Your task to perform on an android device: My wife told me that before booking any flight, view all the details of this flight. I think Eurowings Airlines is a better option, so view the details of Eurowings Airlines in the Expedia app.
Image 0: 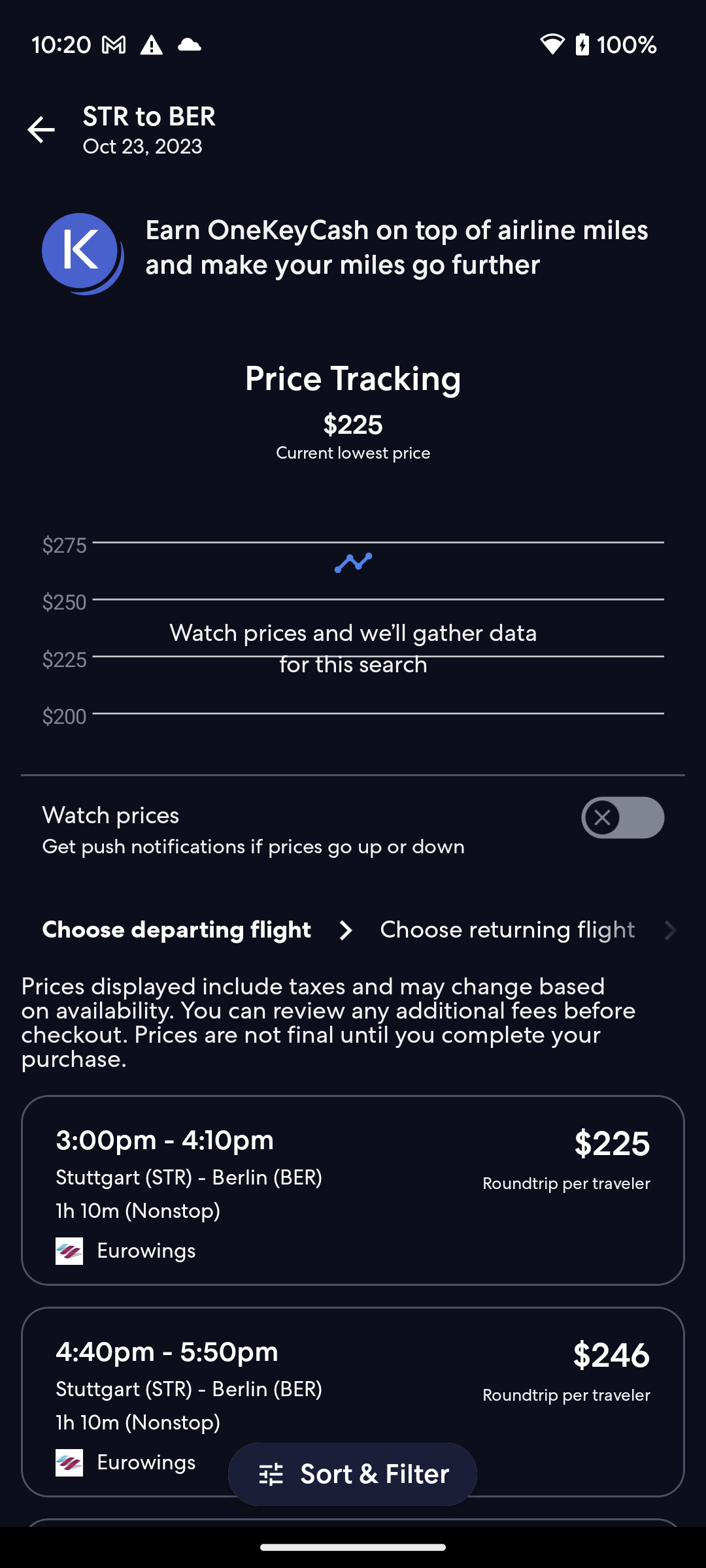
Click on the Eurowings Airlines to view the details of this flight.
Step 0: click (352, 1190)
Image 1: 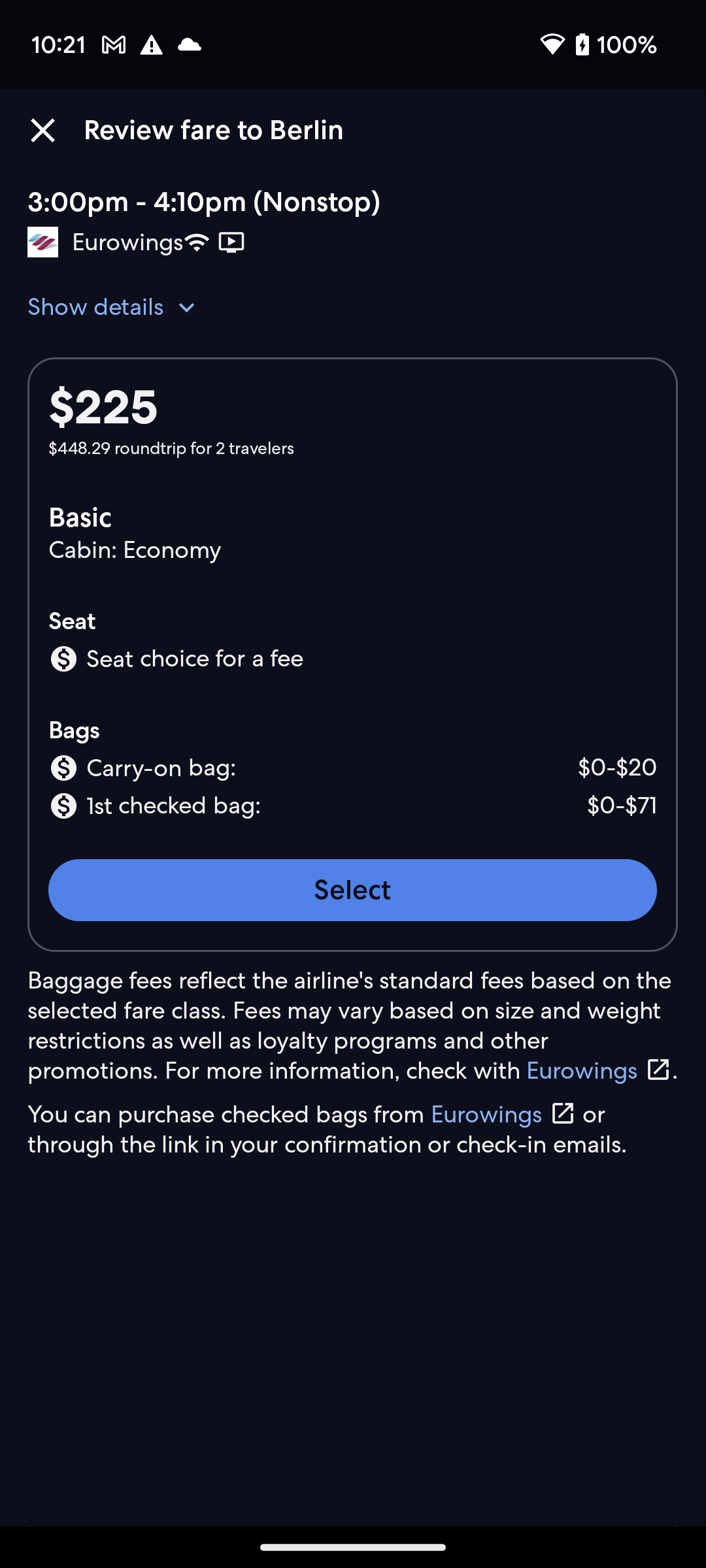
Click on the Show details option to view more details of this flight.
Step 1: click (95, 306)